Your task to perform on an android device:  Compare the prices of Realme11 Pro 5G at different retailers in Amazon app
Image 0: 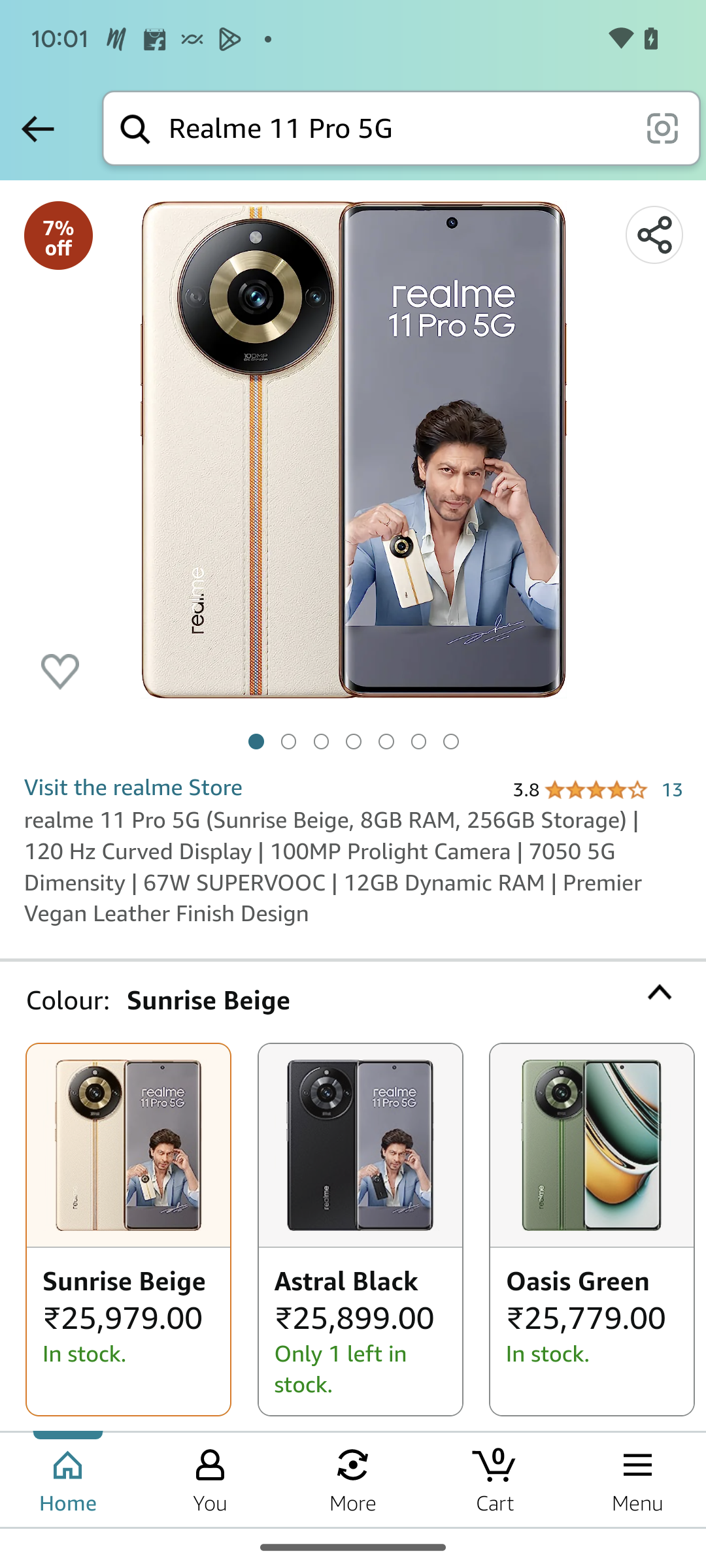
Scroll down to the option for other sellers on Amazon.
Step 0: scroll down
Image 1: 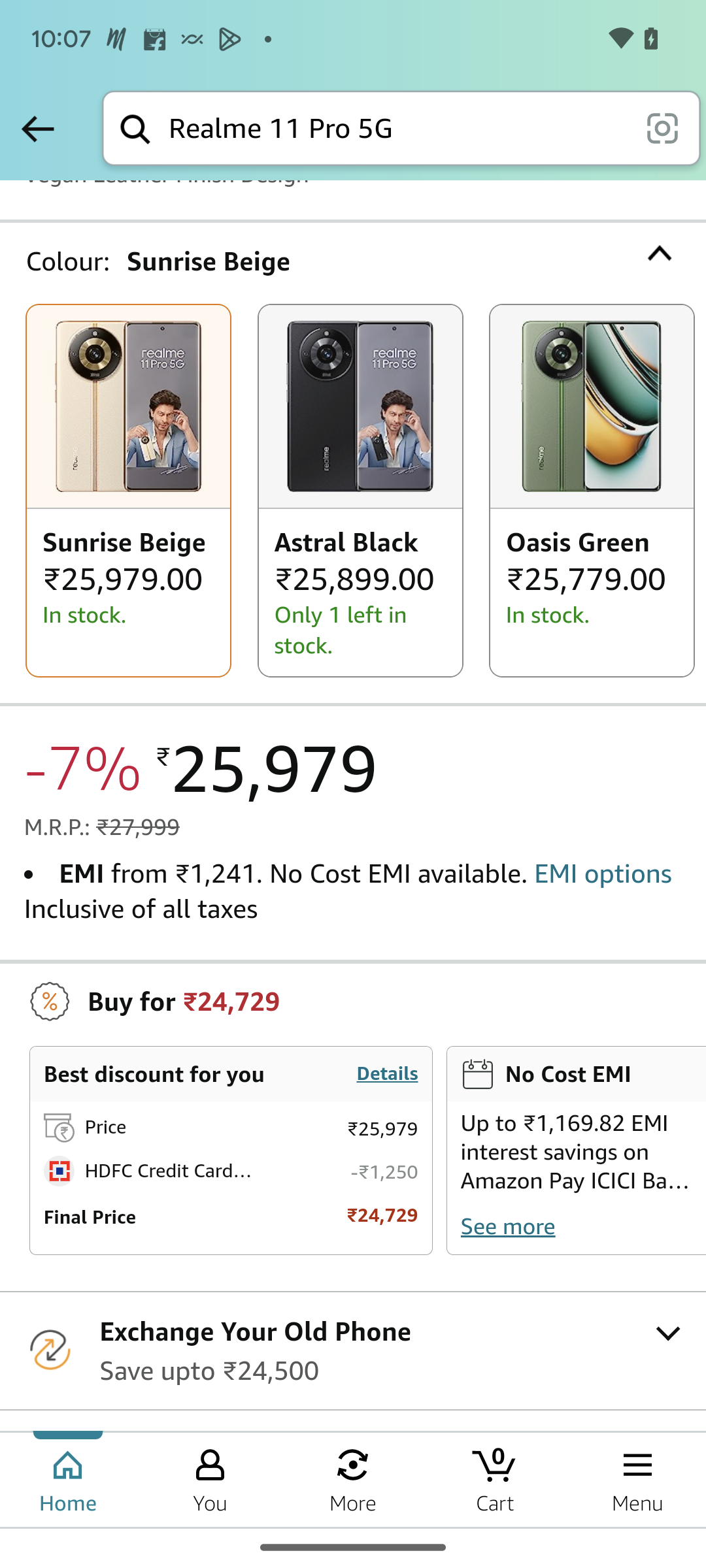
Scroll down to the option for other sellers on Amazon.
Step 1: scroll down
Image 2: 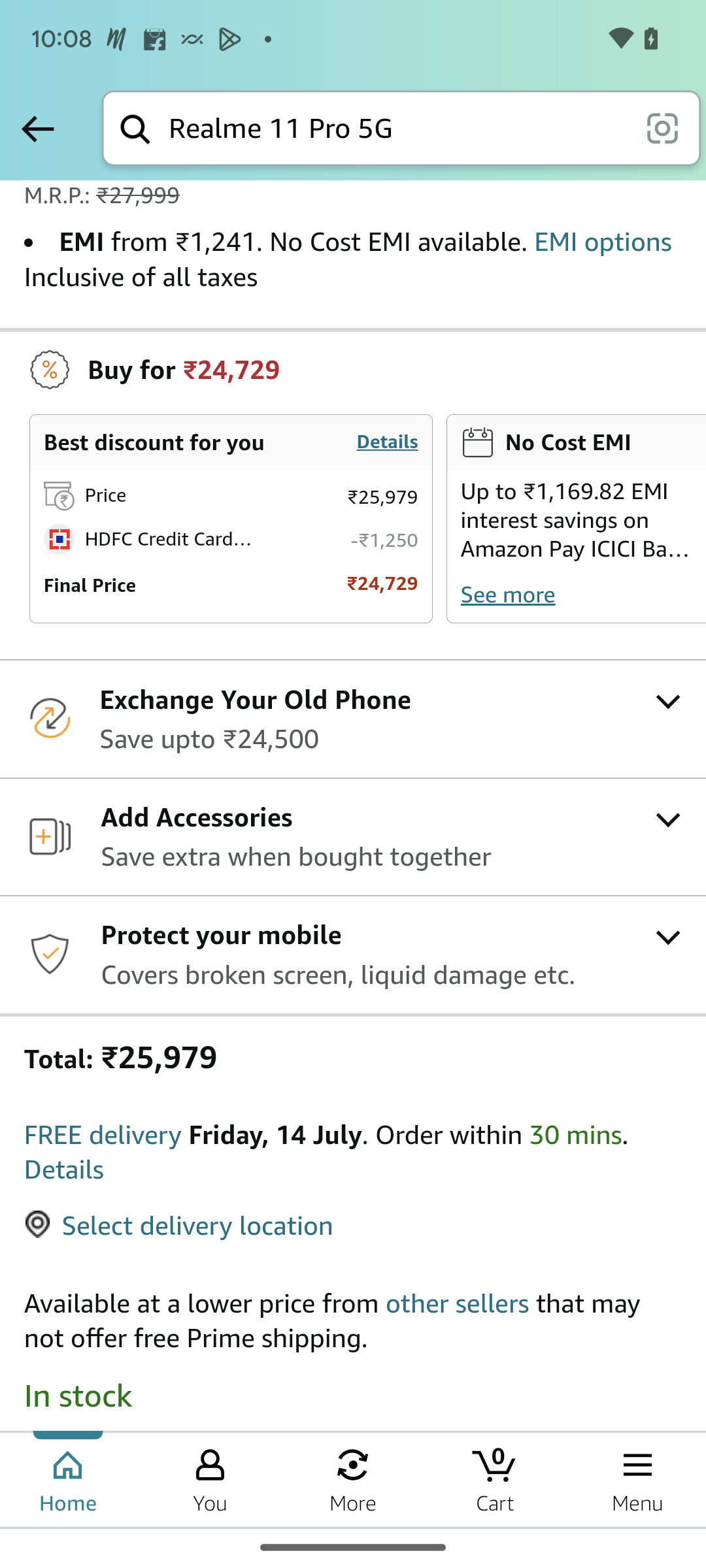
Scroll down to the option for other sellers on Amazon.
Step 2: scroll down
Image 3: 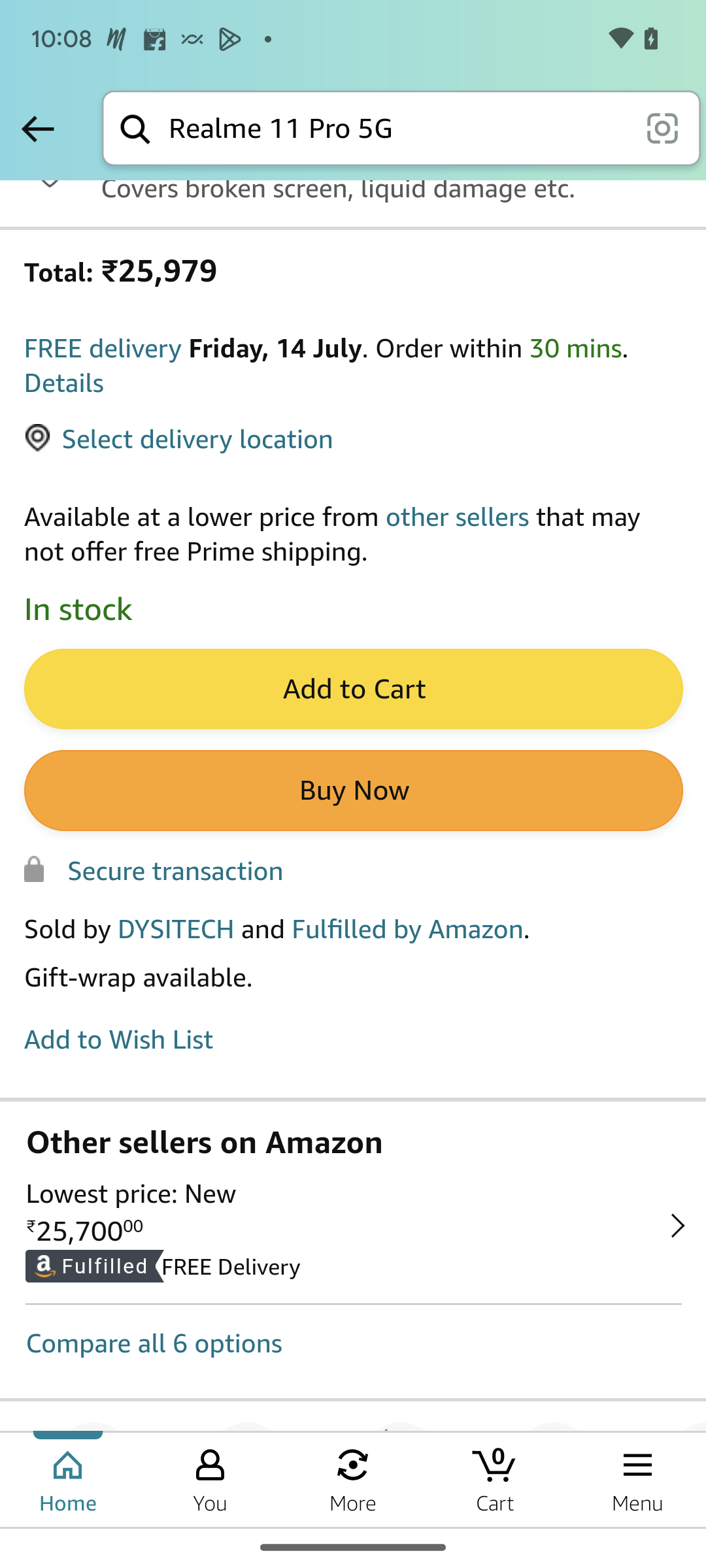
Click on the option Other sellers on Amazon.
Step 3: click (332, 1230)